Your task to perform on an android device: Create a playlist with the name "My Favorite Songs" and add the "Oye Como Va" song by Tito Puente to this playlist on the YouTube Music app.
Image 0: 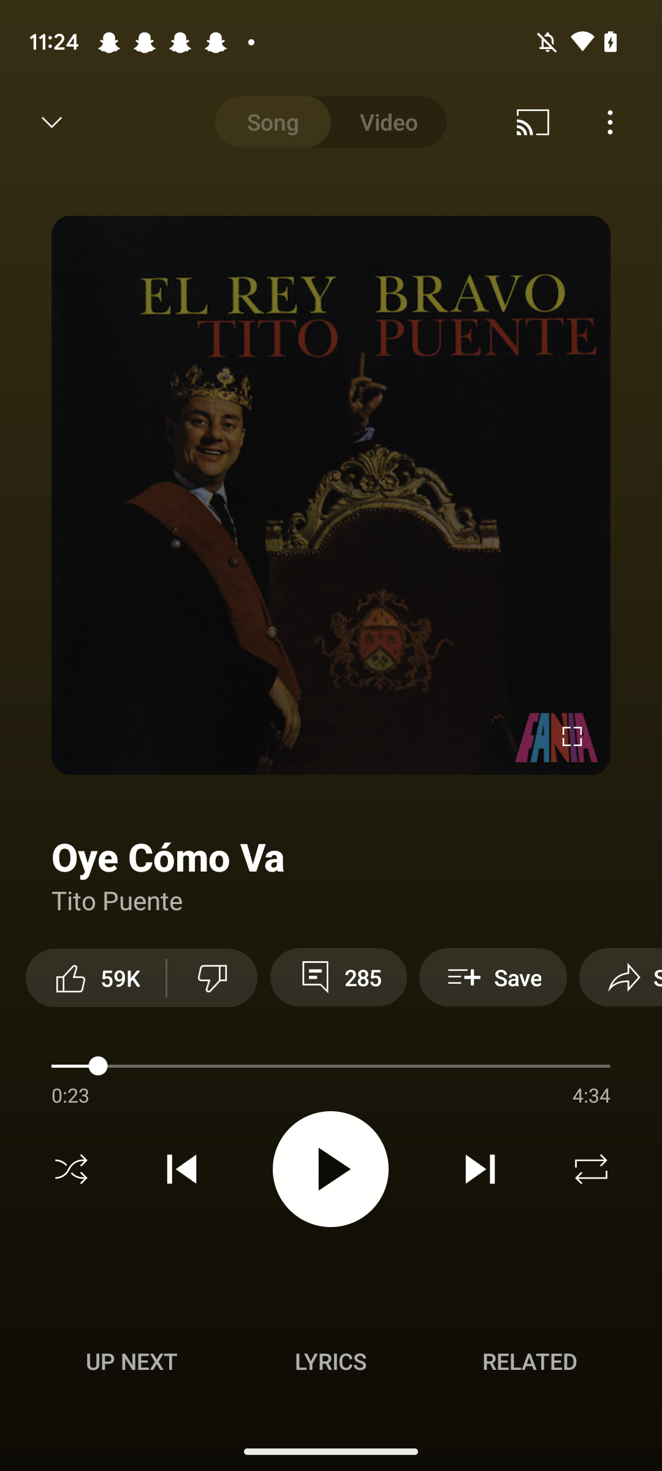
Click on the three dots at the top right corner of the screen
Step 0: click (610, 122)
Image 1: 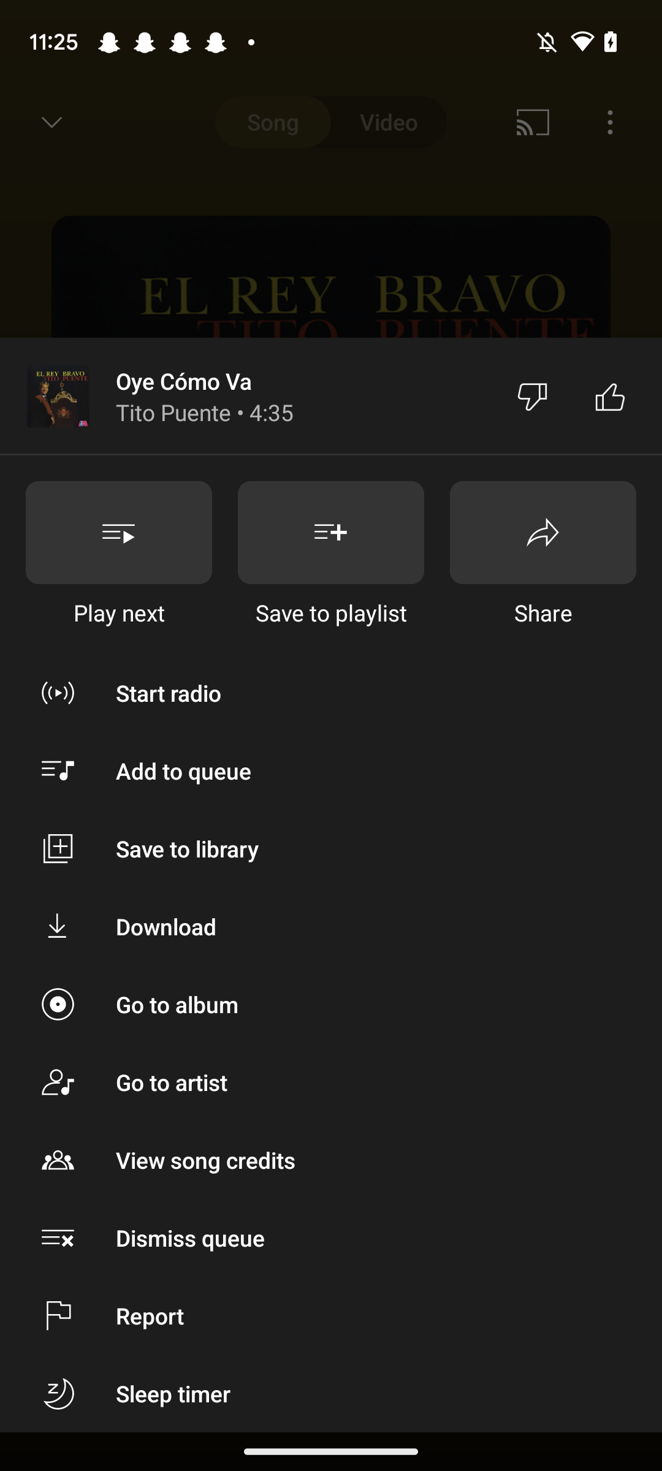
Click on the "Save to playlist" button.
Step 1: click (331, 532)
Image 2: 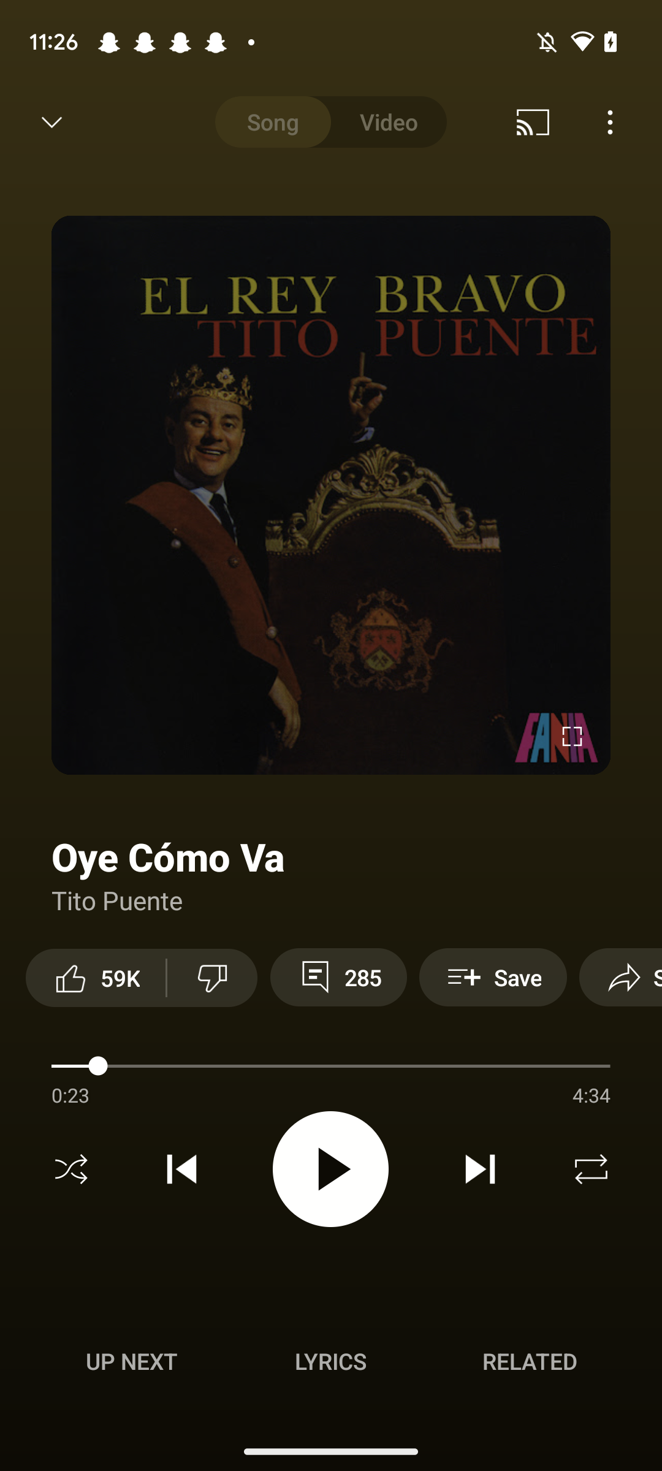
Click on the "Save to playlist" button.
Step 2: wait
Image 3: 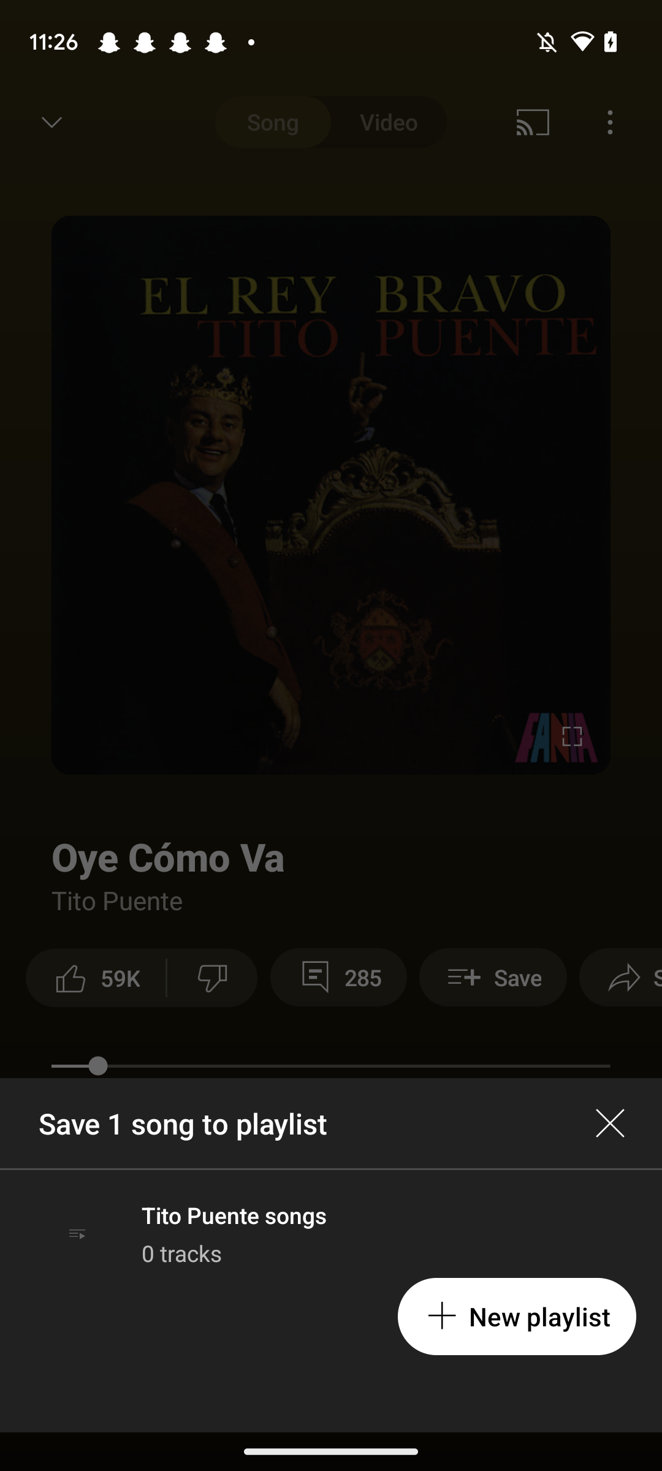
Click on the button New playlist at the bottom right corner of the screen.
Step 3: click (539, 1316)
Image 4: 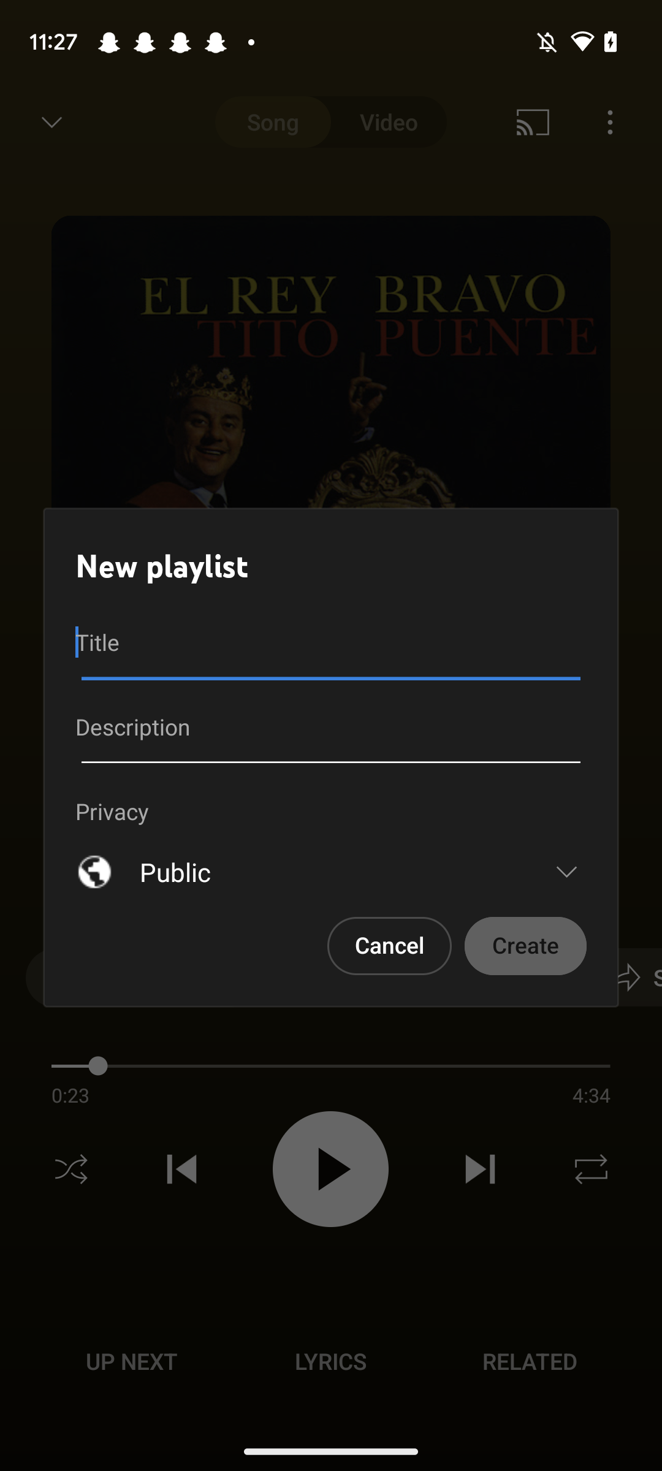
Type "My Favorite Songs" in the input title box.
Step 4: type "My Favorite Songs"
Image 5: 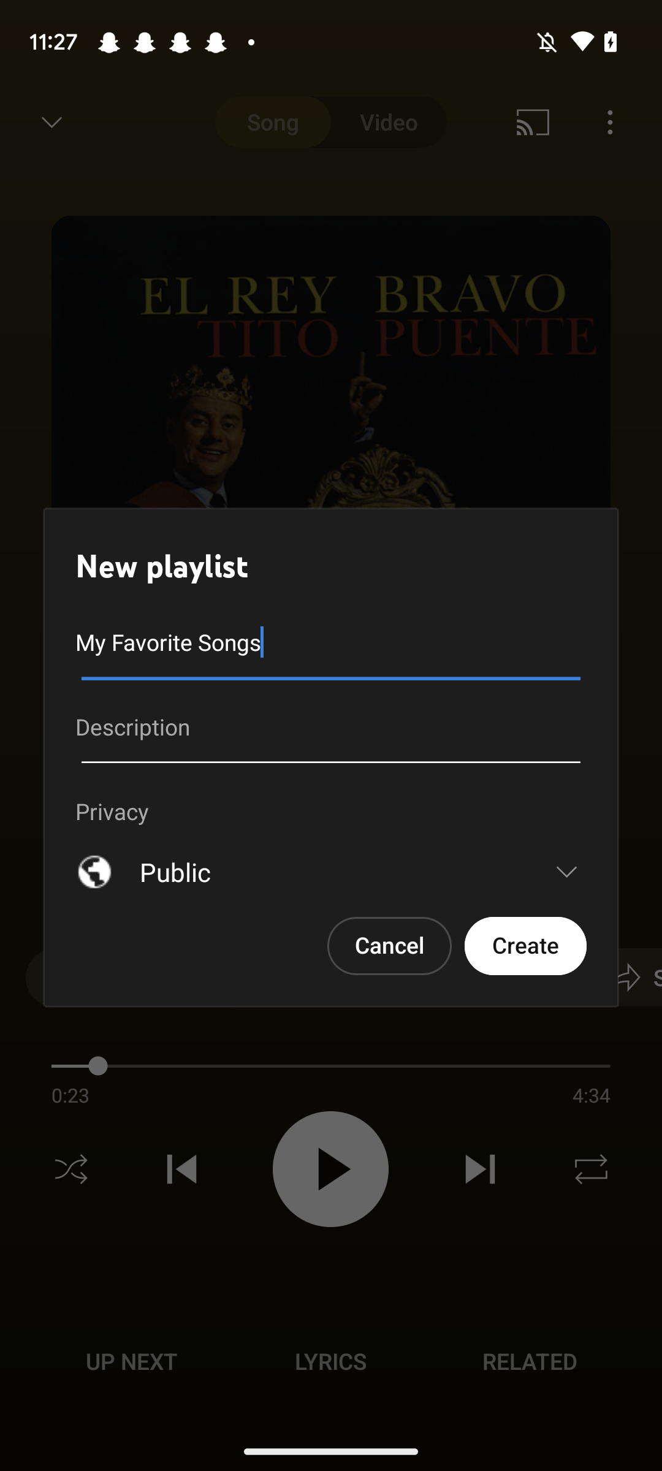
Click on the "Create" button.
Step 5: click (525, 946)